Your task to perform on an android device: I am going to Paris from Amsterdam on 25th October to 29th October 2023 on Trip.com,Certainly! I am excited to embark on a journey to Paris,the city of Light.Eager to immerse myself in its rich culture, savor exquisite French cuisine and explore iconic landmarks.I can't wait for this incredible journey.
Image 0: 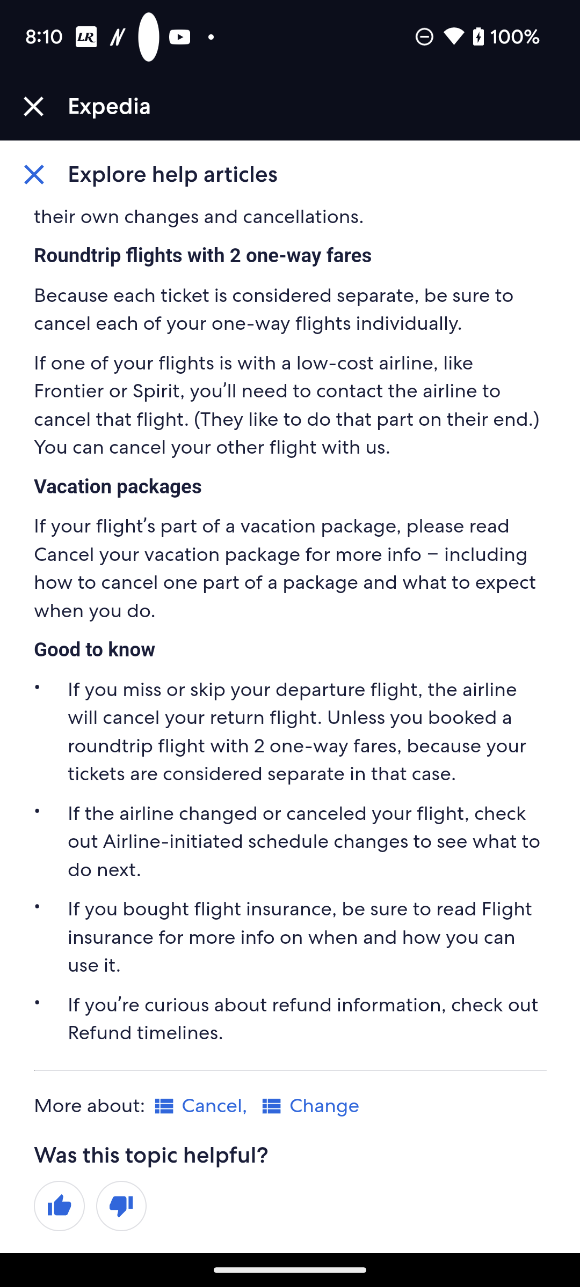
Open the Trip.com app
Step 0: open app "Trip.com"
Image 1: 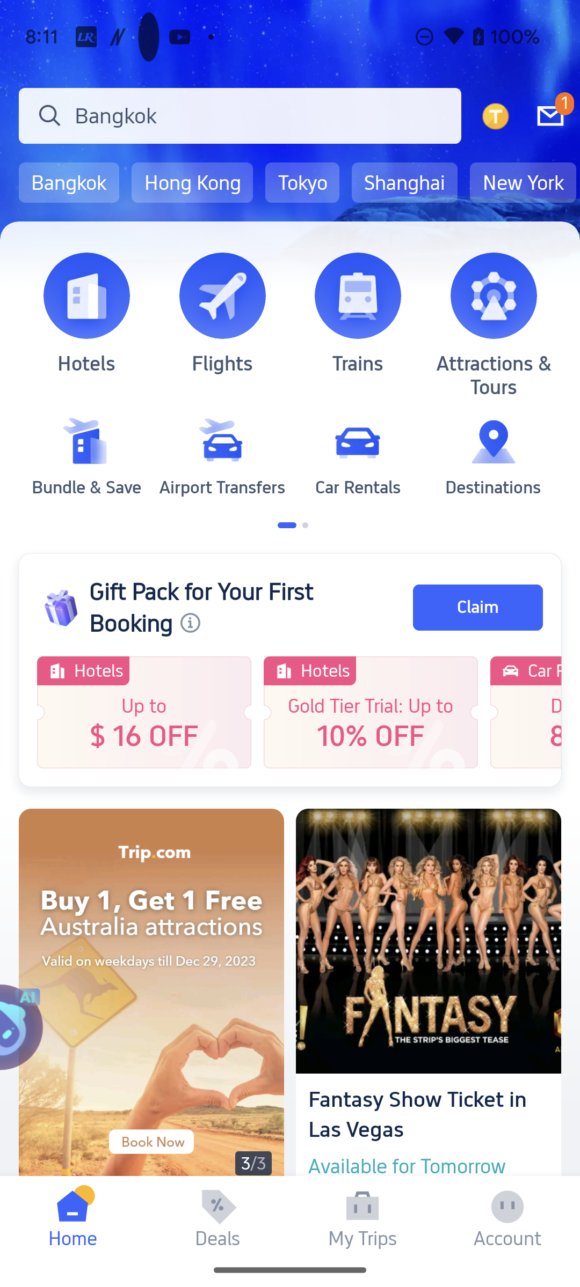
Click on the Flights icon option 
Step 1: click (222, 295)
Image 2: 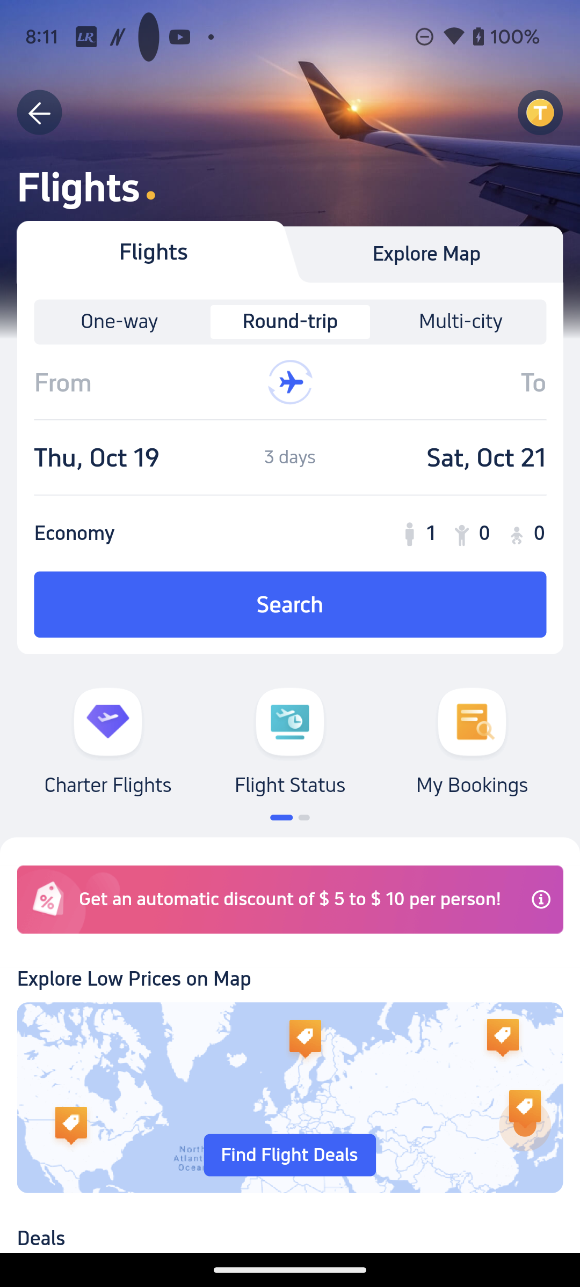
Click on the From option 
Step 2: click (142, 382)
Image 3: 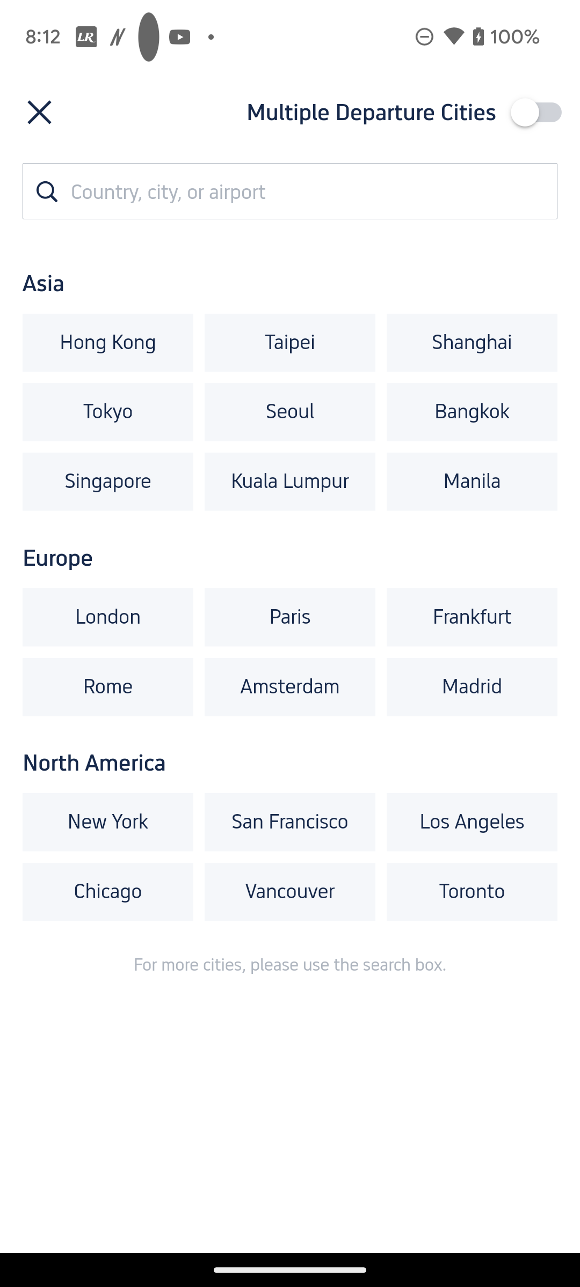
Click on the search bar 
Step 3: click (59, 195)
Image 4: 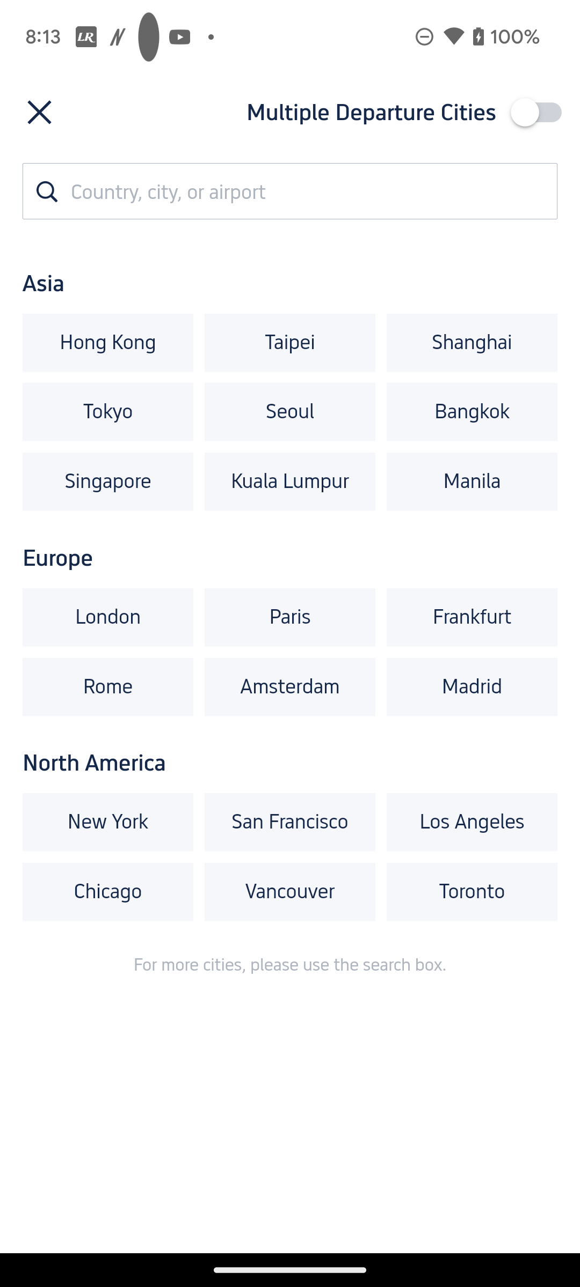
Click on the search bar 
Step 4: wait
Image 5: 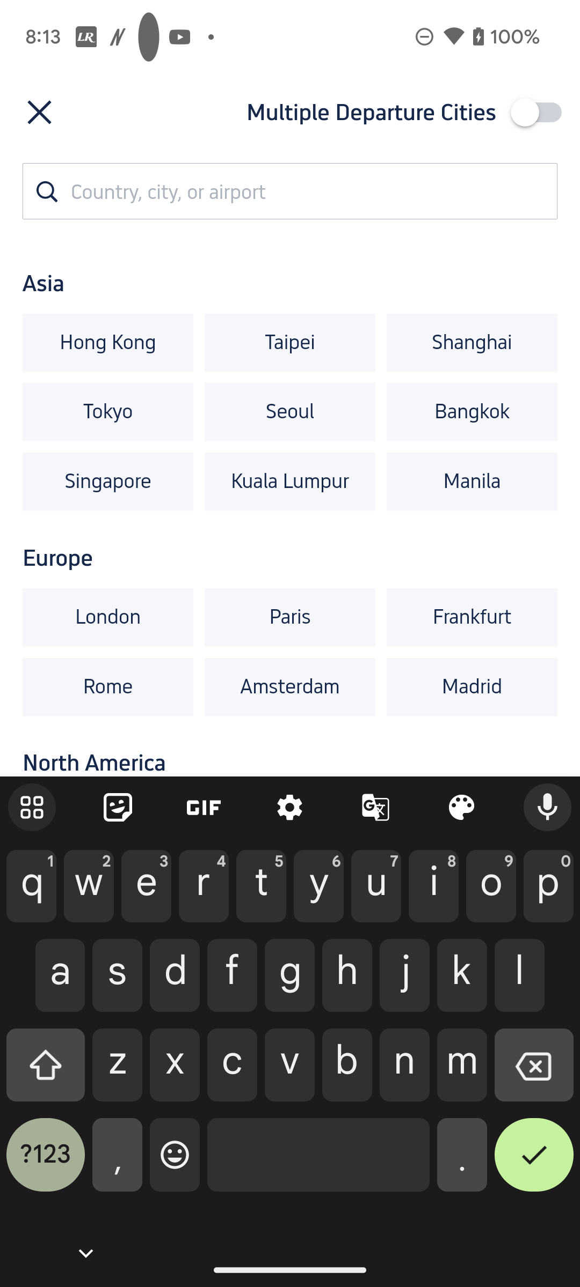
Type Amsterdam in search bar
Step 5: type "Amsterdam "
Image 6: 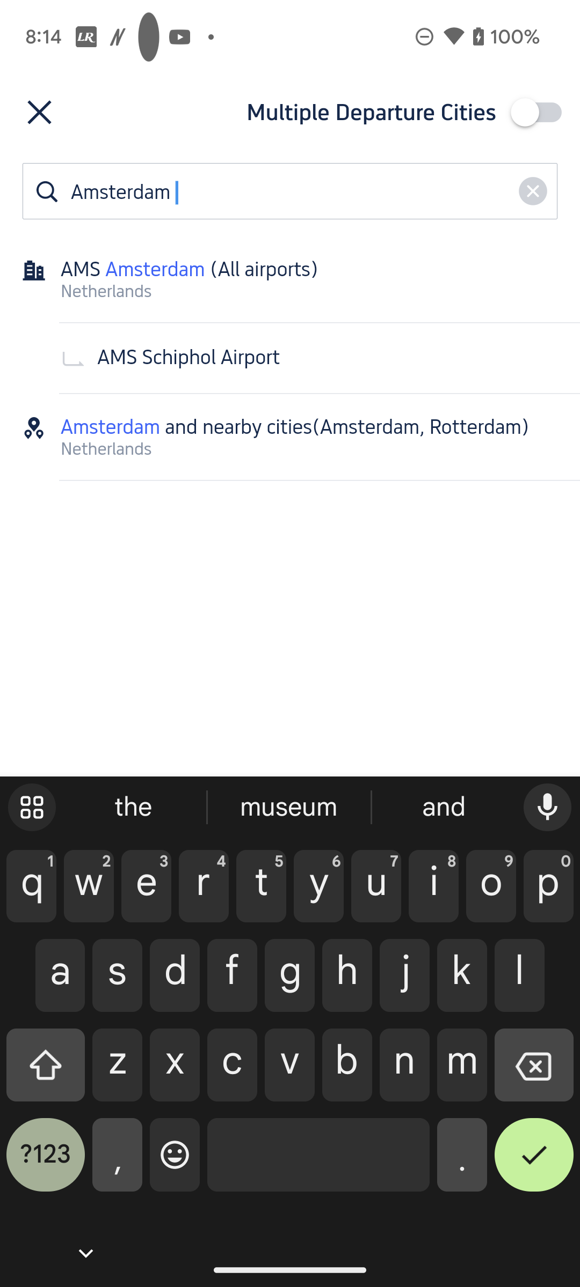
Click on the AMS airport suggestion 
Step 6: click (290, 279)
Image 7: 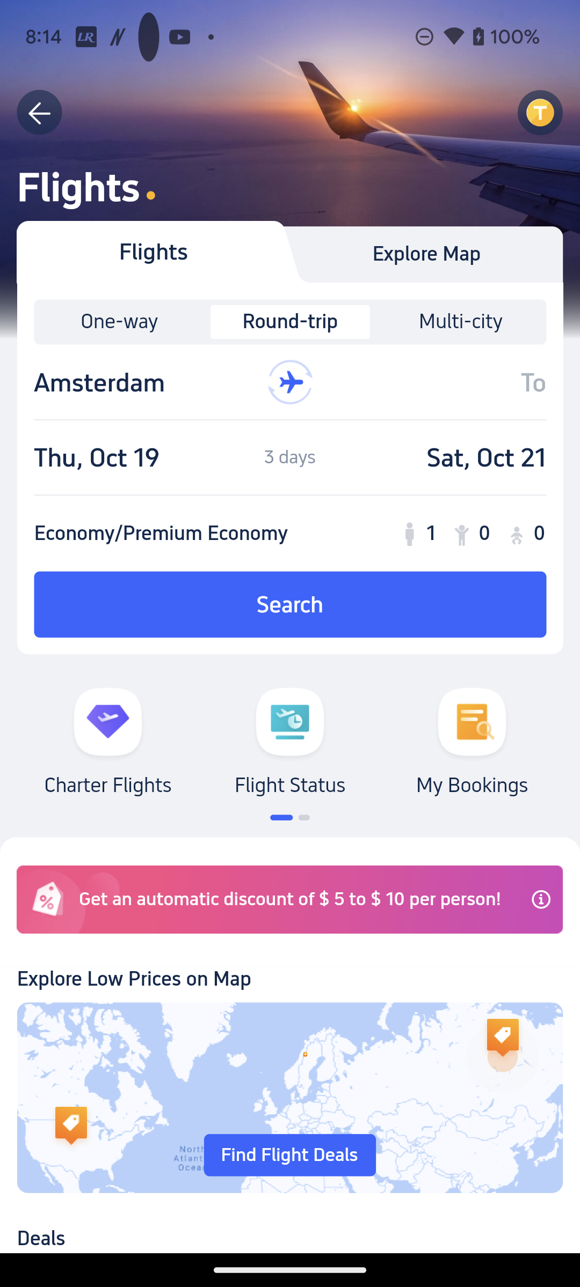
Click on the TO option 
Step 7: click (438, 382)
Image 8: 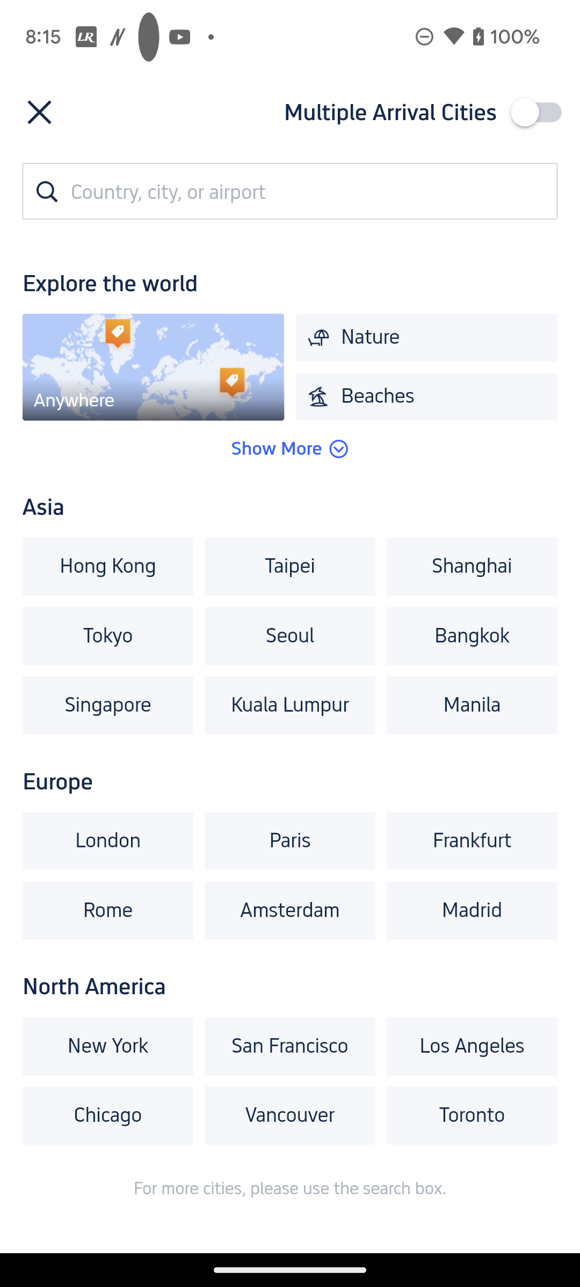
Click on the search bar 
Step 8: click (305, 191)
Image 10: 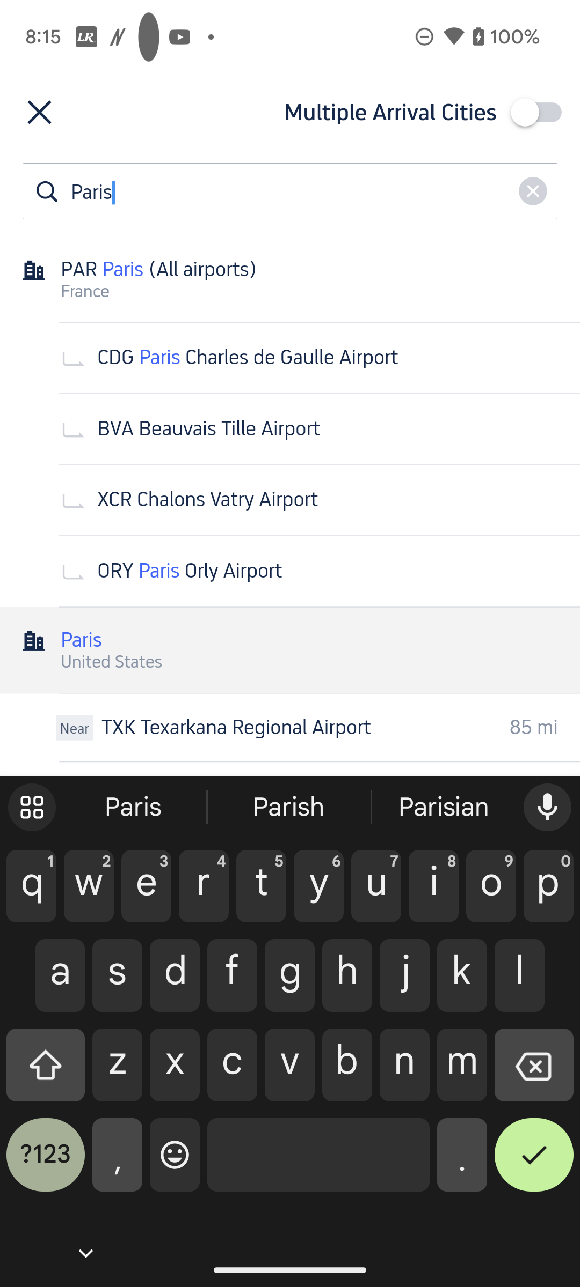
Click on the CDG Paris airport suggestion 
Step 10: click (290, 358)
Image 12: 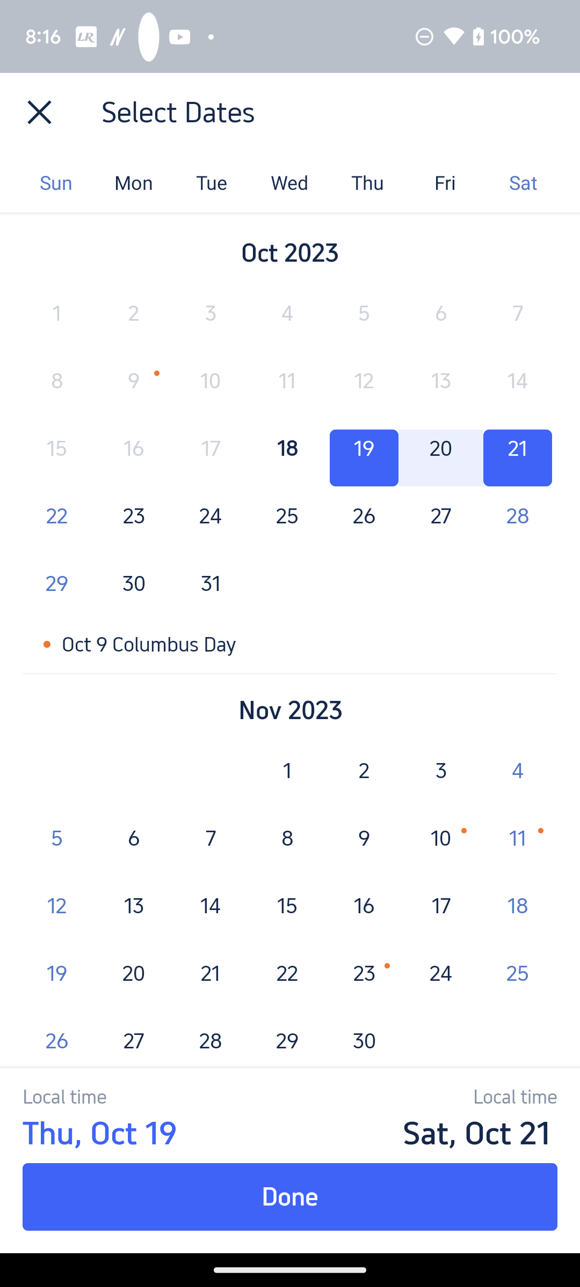
Click on the 25 October 2023 in the calendar 
Step 12: click (290, 520)
Image 13: 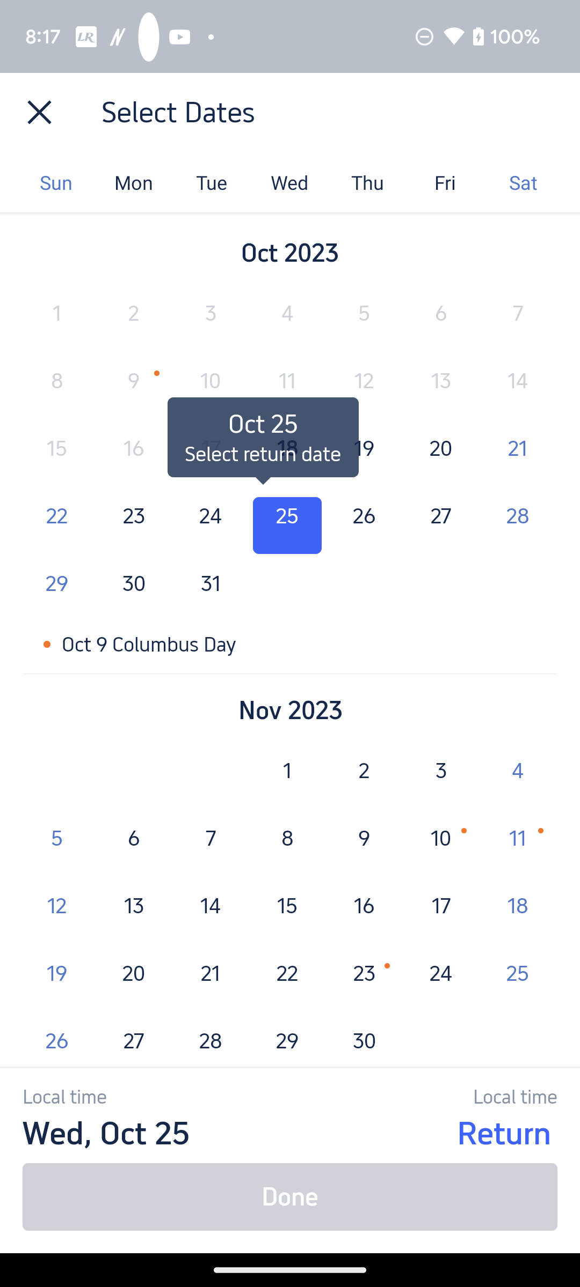
Click on the 29 October 2023 in the calendar
Step 13: click (62, 582)
Image 14: 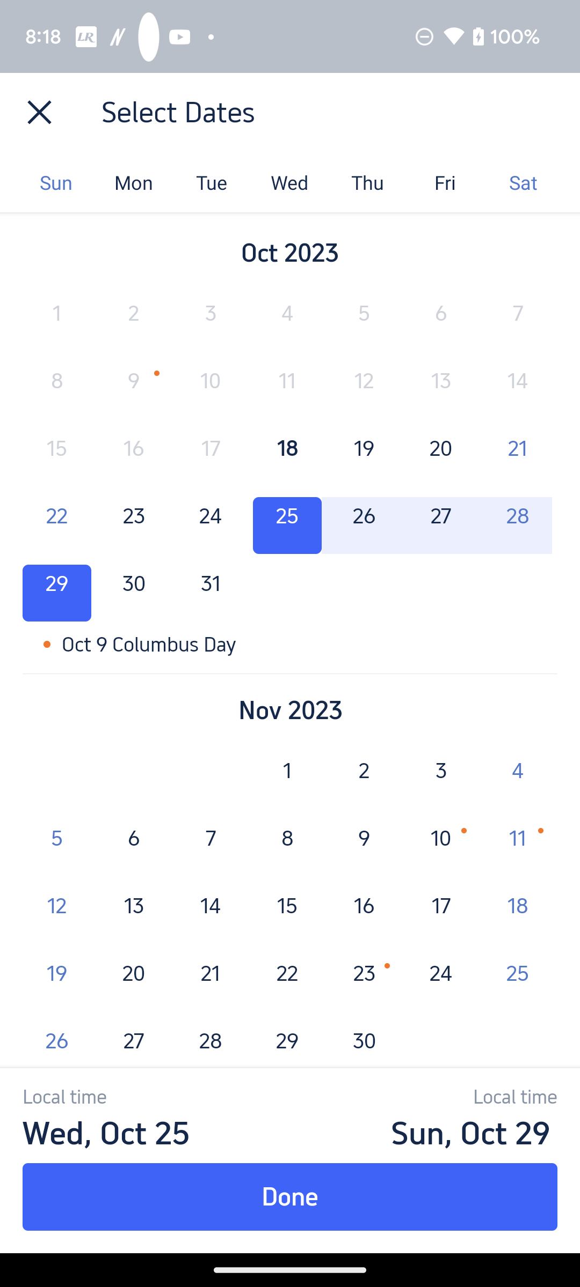
Click on the Done button at the bottom of the screen
Step 14: click (290, 1197)
Image 15: 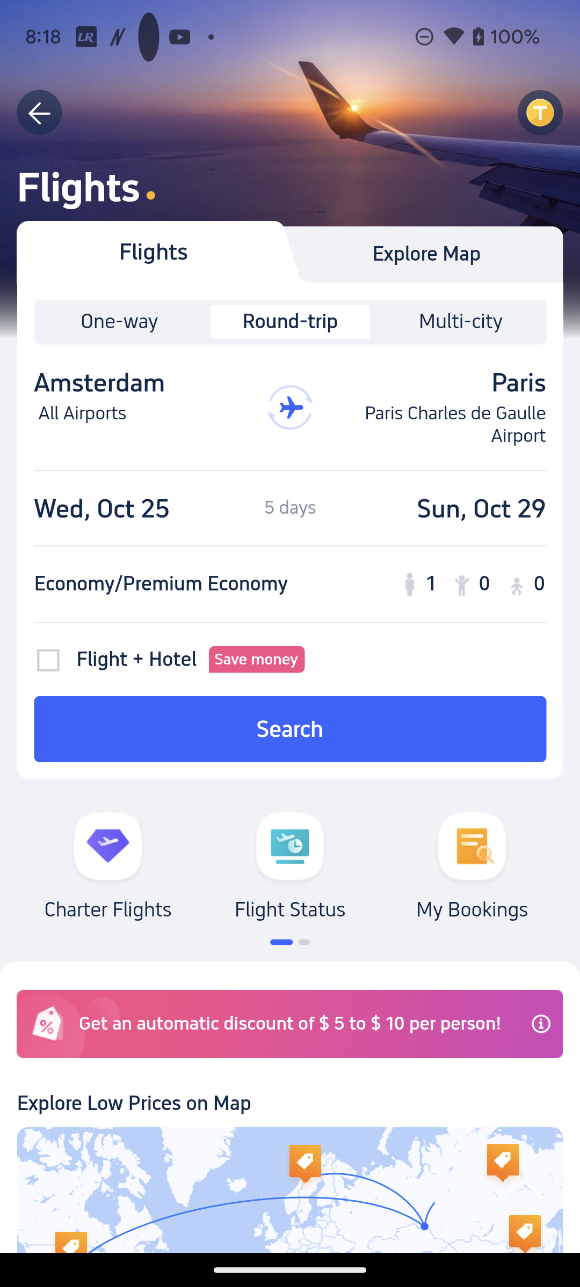
Click on the Search button 
Step 15: click (289, 729)
Image 16: 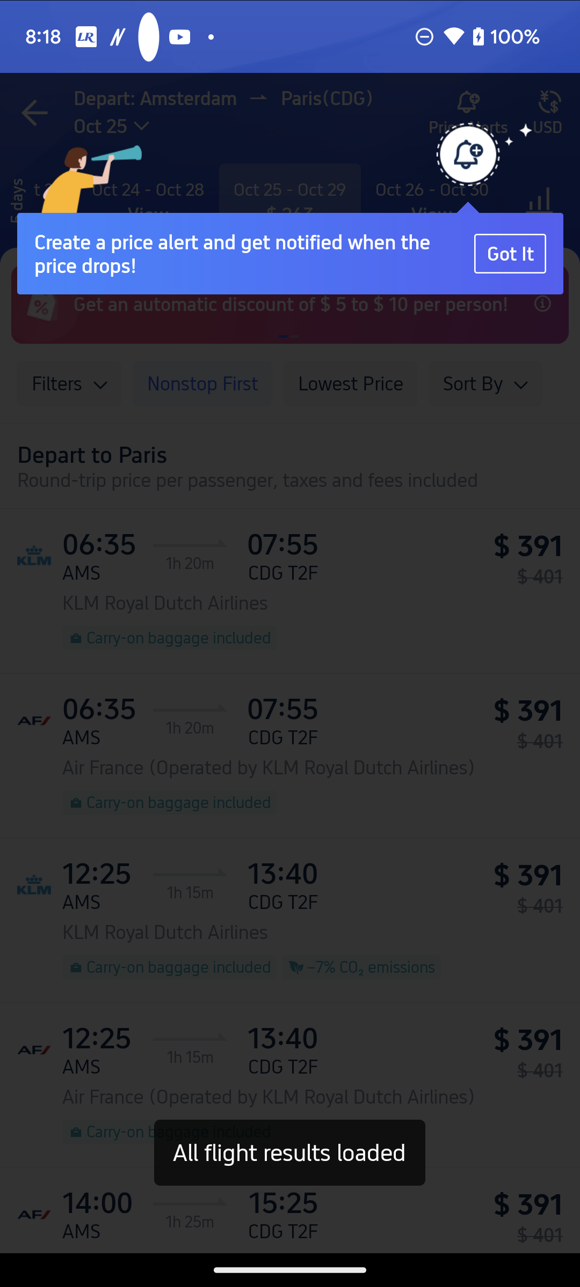
Click on the Search button 
Step 16: wait